Your task to perform on an android device: I want to see the list of saved places in the Maps app, so view the list of my saved places.
Image 0: 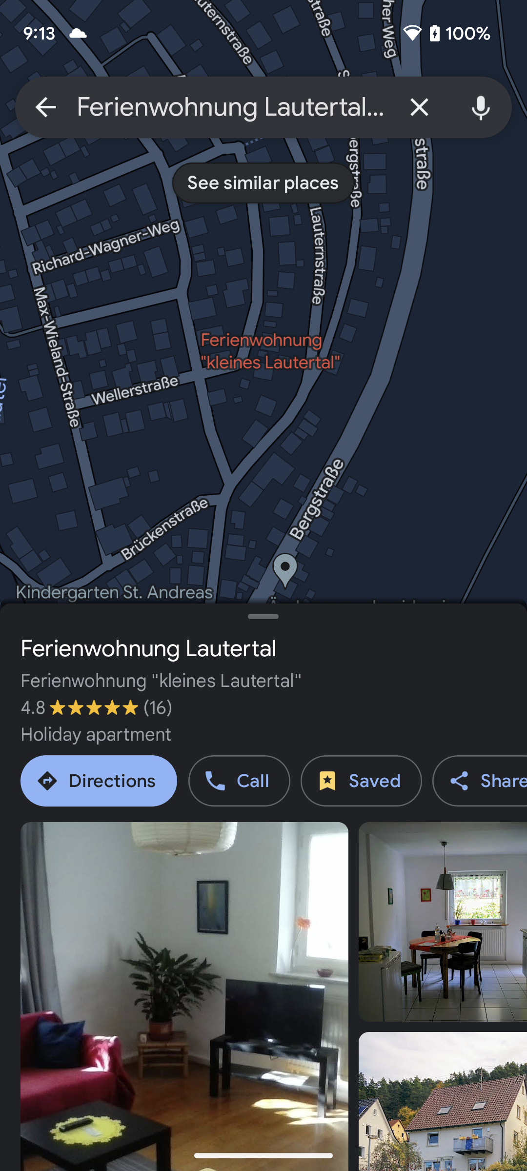
Scroll up to view the saved list option
Step 0: scroll down
Image 1: 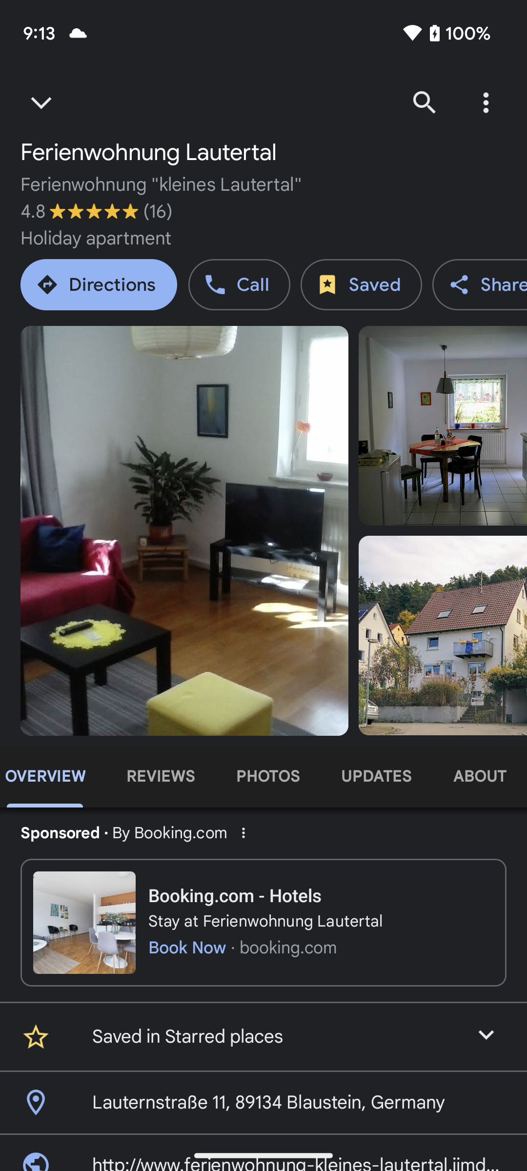
Click on the dropdown button of the Saved in Starred places to view the save list option
Step 1: click (486, 1034)
Image 2: 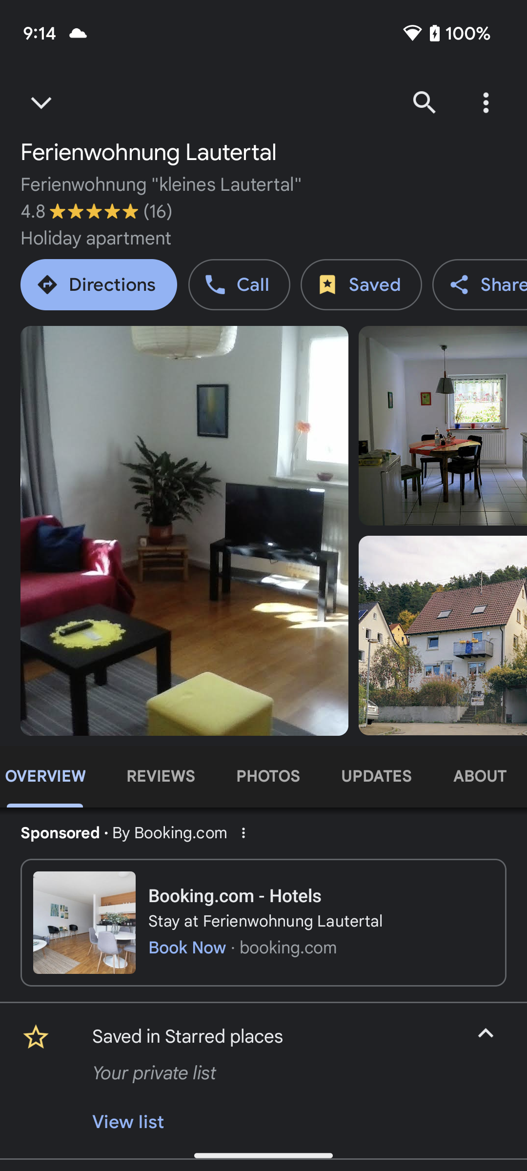
Click on the View list option at the bottom of the screen
Step 2: click (128, 1122)